Your task to perform on an android device: I want to search for my Mount Rushmore photo in the TeraBox app.
Image 0: 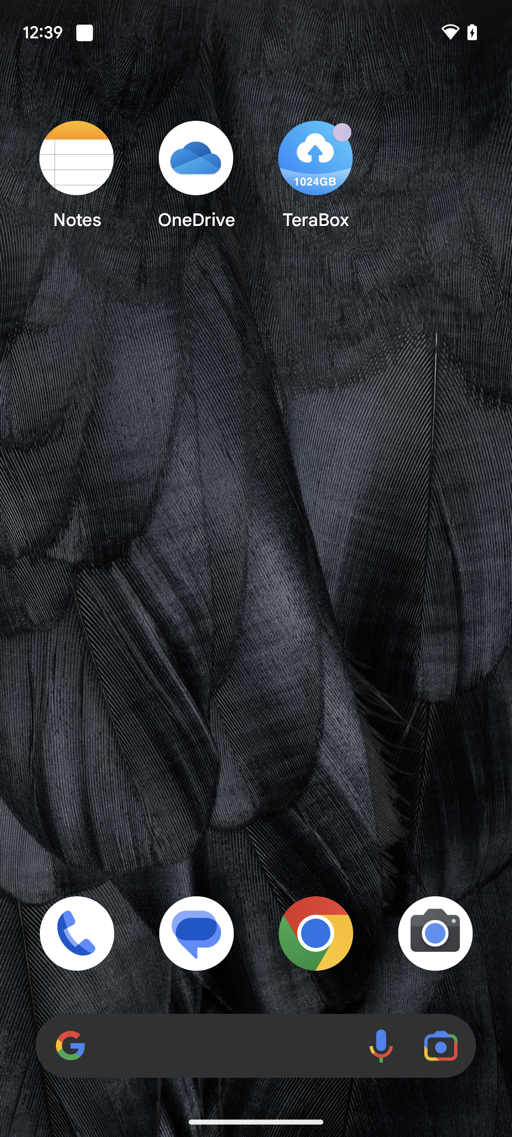
Open TeraBox app.
Step 0: open app "TeraBox"
Image 1: 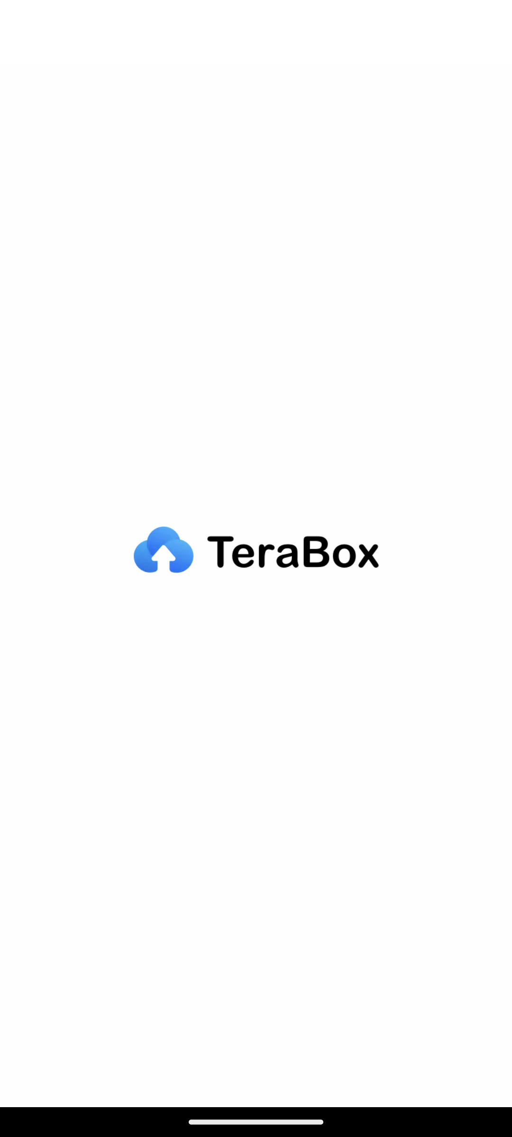
Open TeraBox app.
Step 1: wait
Image 2: 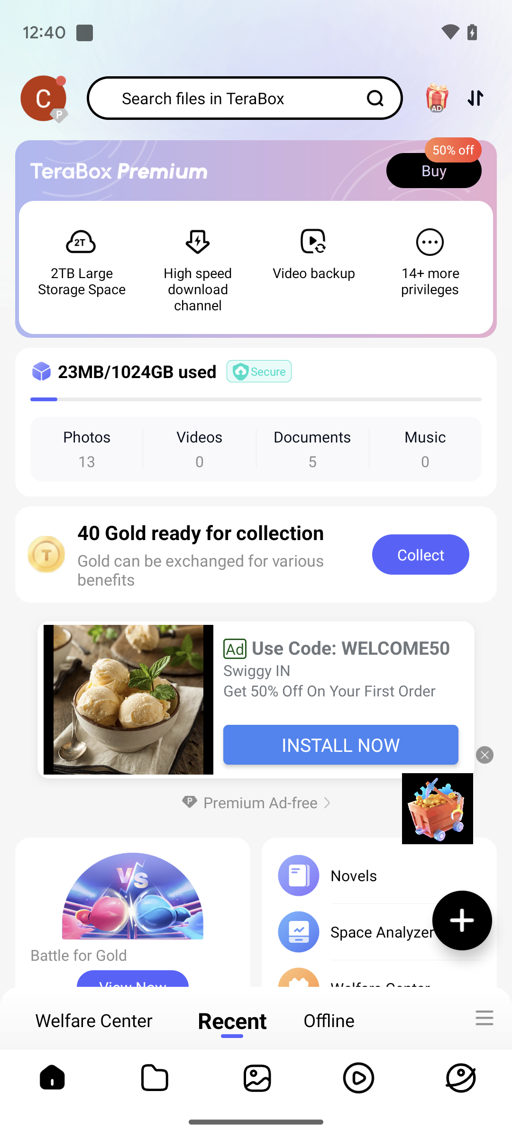
Click on the Search bar on the top of the screen.
Step 2: click (203, 98)
Image 4: 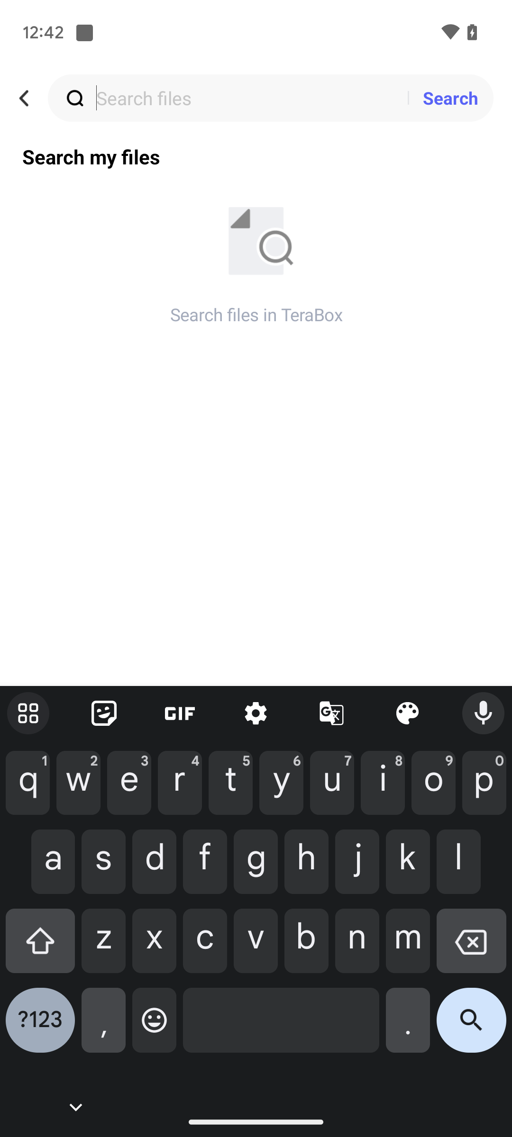
Type Mount rushmore on the search bar.
Step 4: type "Mount rushmore"